Your task to perform on an android device: Jane wants to know the weather condition of London of today share the weather details to janedbwpersonatest@gmail.com
Image 0: 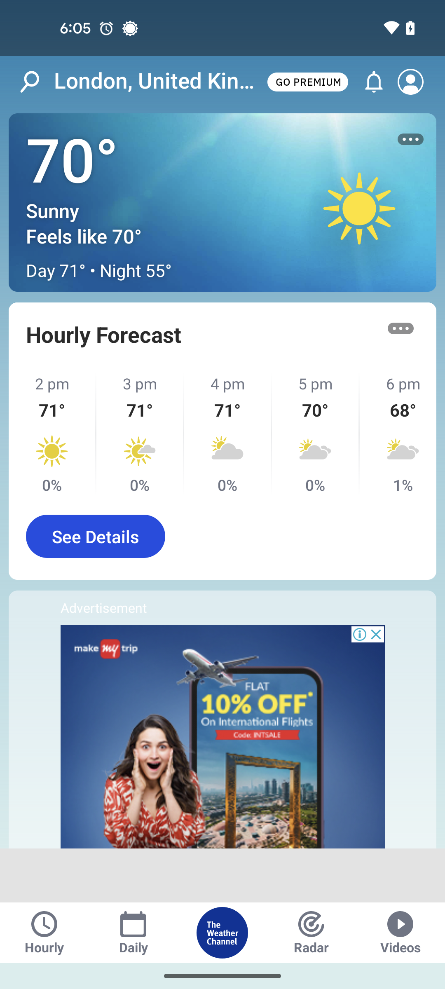
Click on the three dots more button at the top right corner below the profile icon
Step 0: click (410, 139)
Image 1: 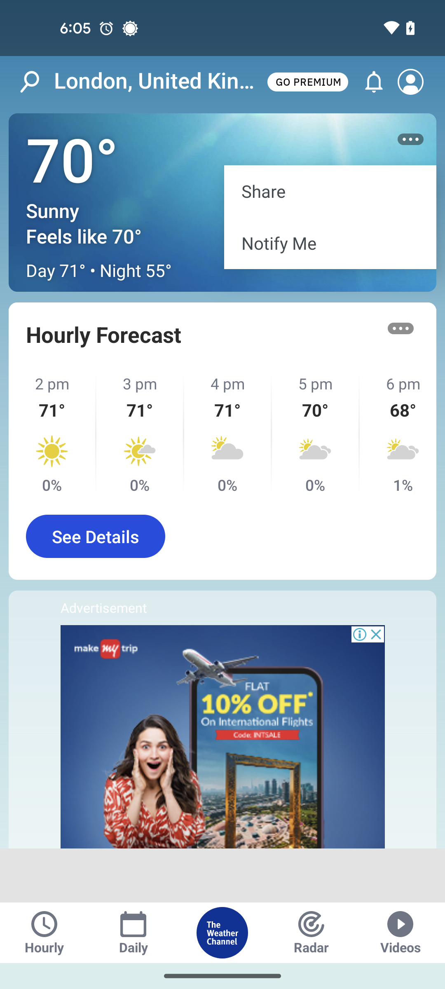
Click on the Share option
Step 1: click (330, 191)
Image 2: 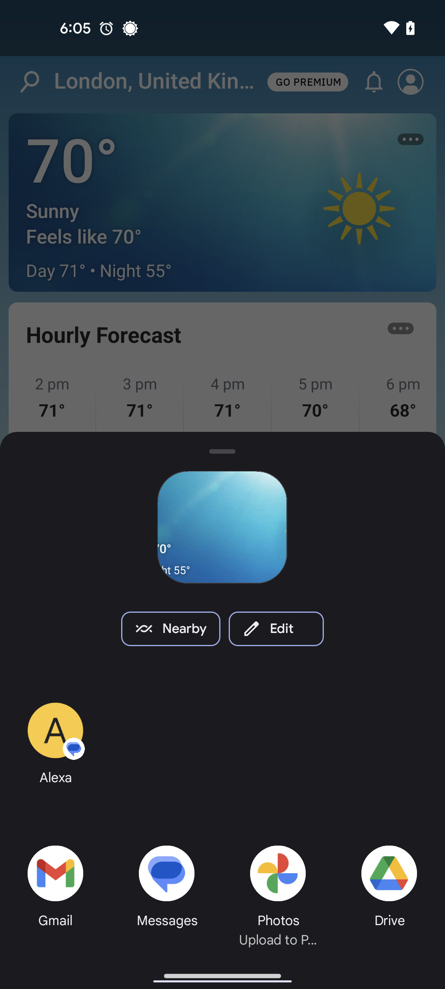
Choose Gmail for sharing
Step 2: click (59, 881)
Image 3: 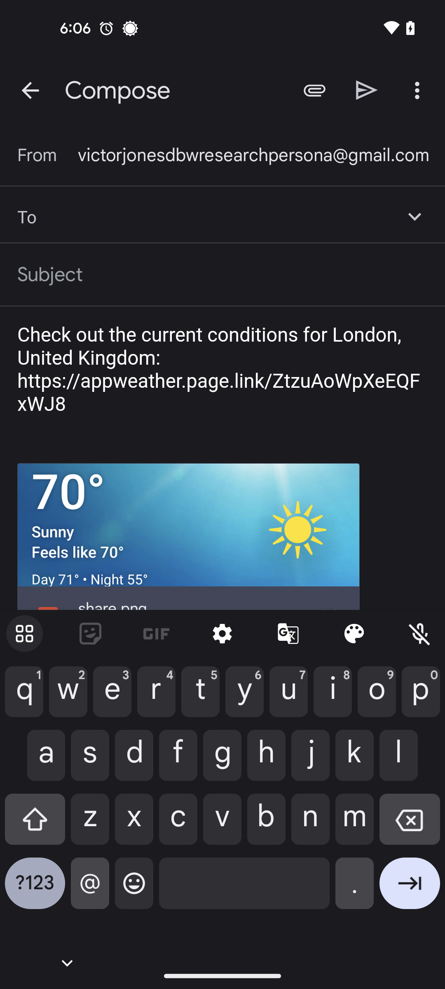
Enter the recipient mail id as janedbwpersonatest@gmail.com
Step 3: type "janedbwpersonatest@gmail.com"
Image 4: 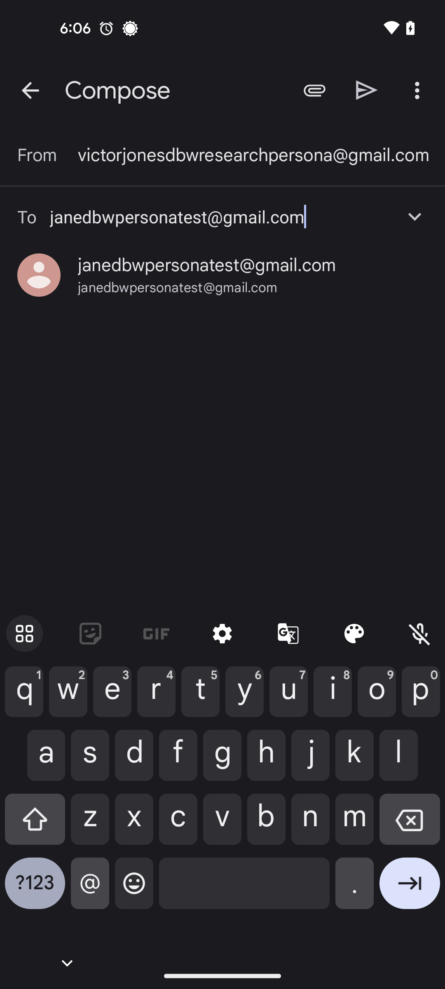
Click on the resulted mail id 
Step 4: click (178, 288)
Image 5: 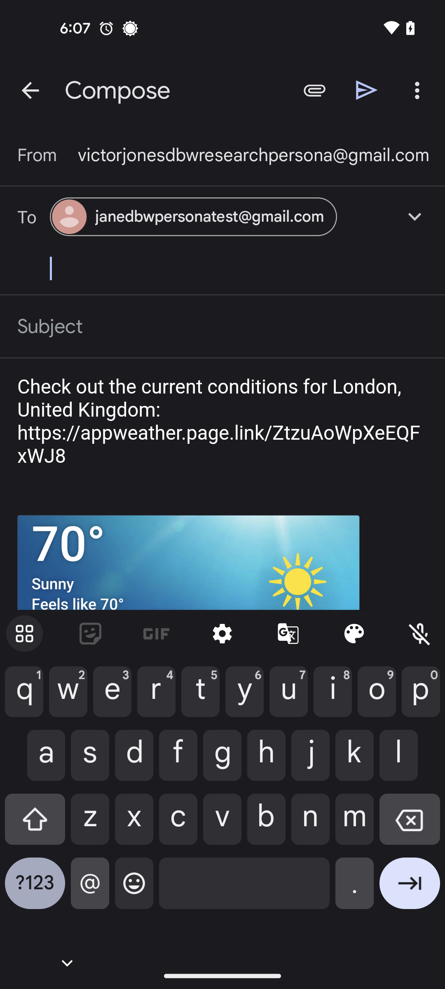
Click on the Send button 
Step 5: click (367, 90)